Your task to perform on an android device: I want to view the schedule of the bus from Ulm to Berlin from 06:05 to 17:35 in the Infobus app.
Image 0: 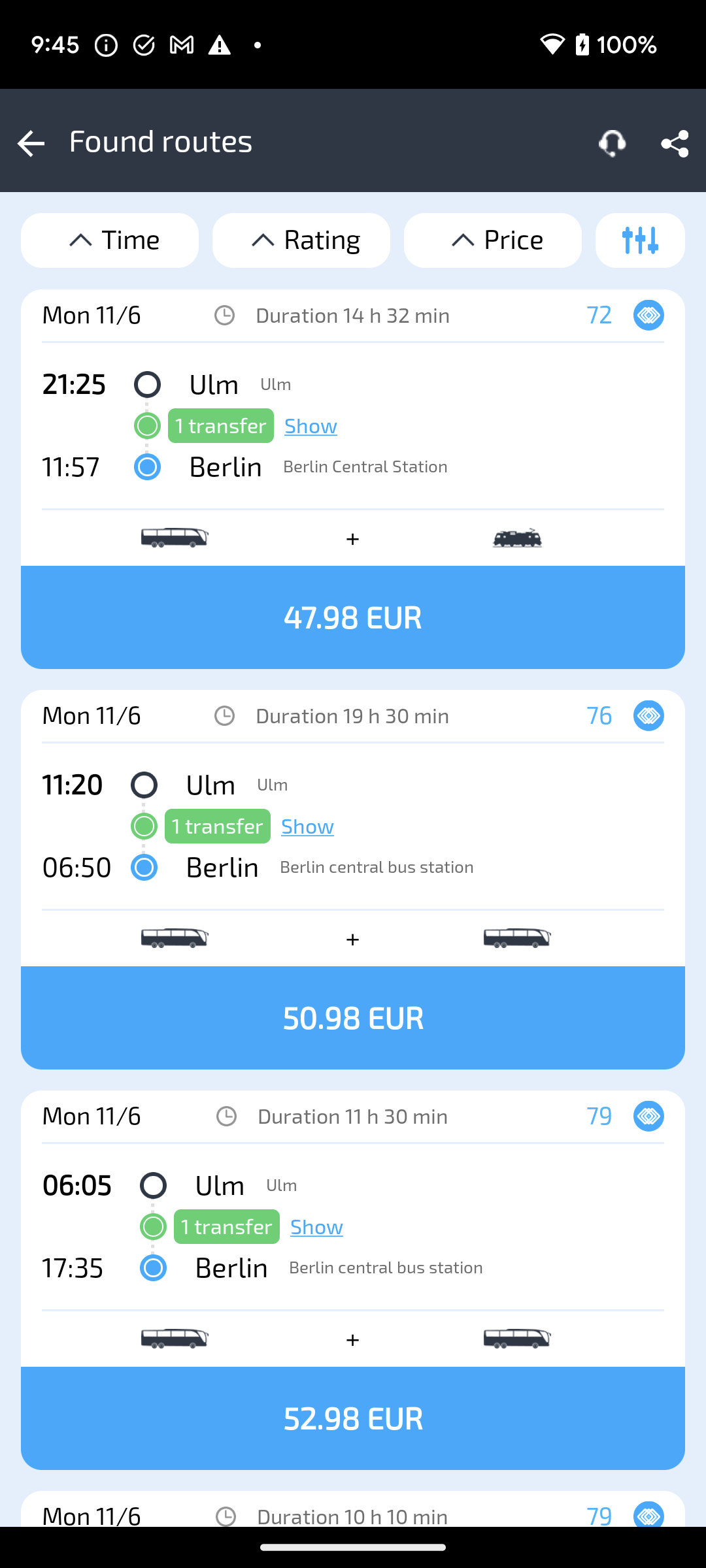
Click on the Show button of the Ulm to Berlin bus from 06:05 to 17:35 to view the schedule of this bus.
Step 0: click (316, 1226)